Your task to perform on an android device: In the Medito app, click on mindfulness and listen to an introduction to mindfulness by Steven as a narrator for a 10-minute session of meditation.
Image 0: 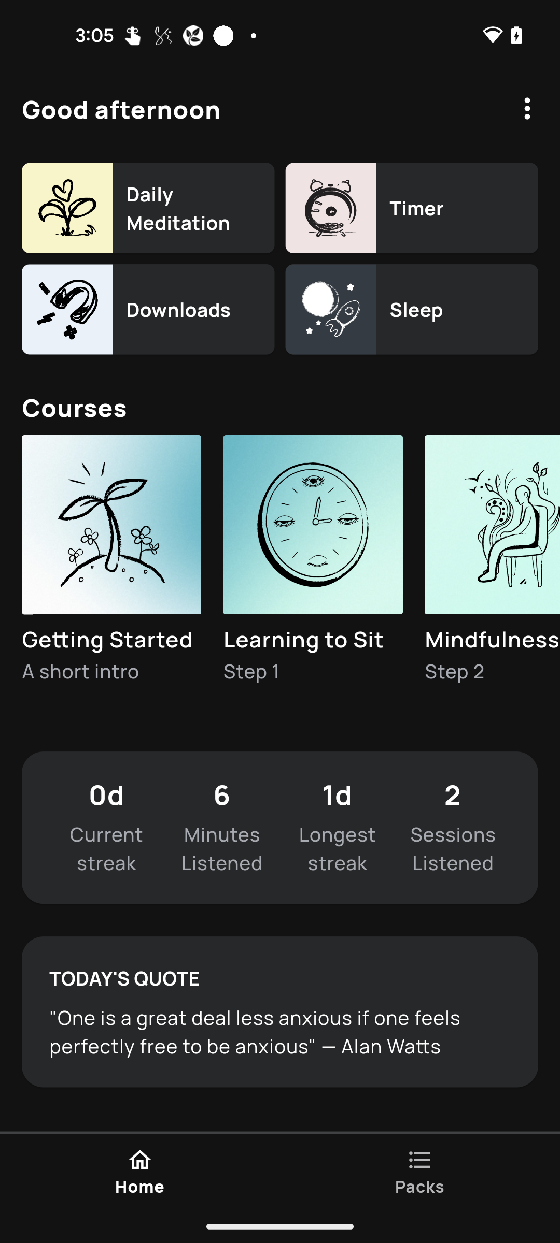
Click on the mindfulness icon at the middle of screen.
Step 0: click (492, 560)
Image 1: 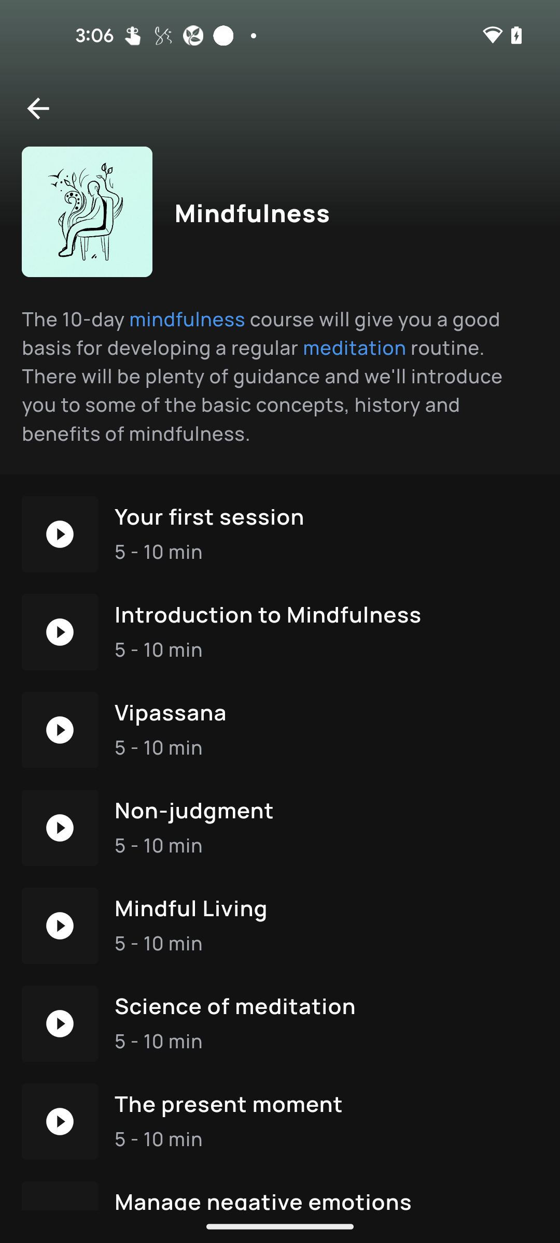
Click on the Introduction to mindfulness.
Step 1: click (280, 632)
Image 2: 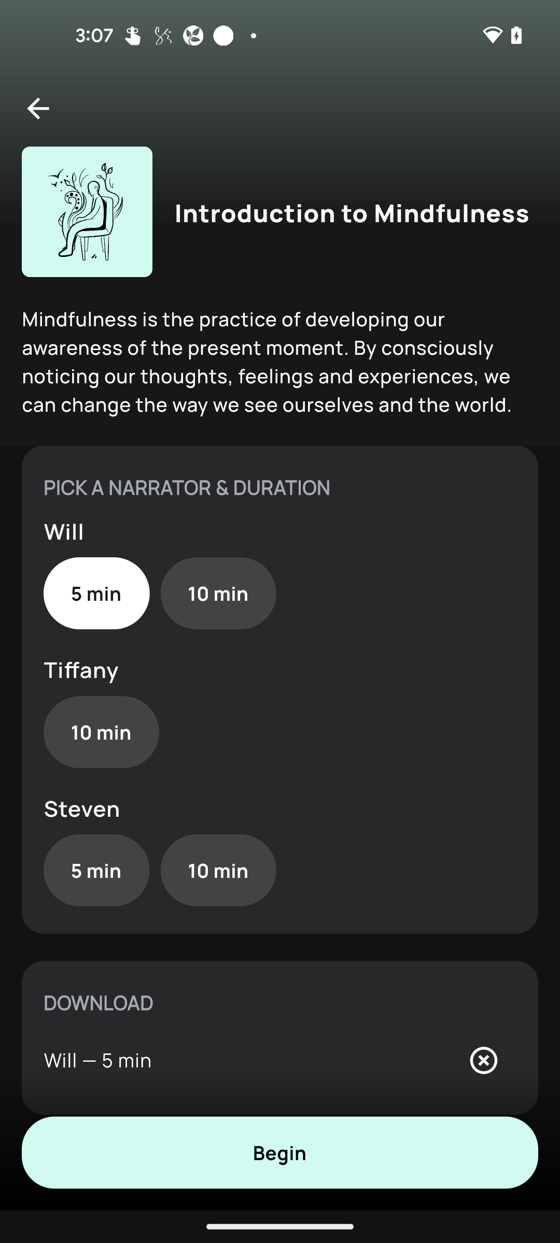
Click on the Steven as a narrator for a 10 minute session of meditation.
Step 2: click (218, 870)
Image 3: 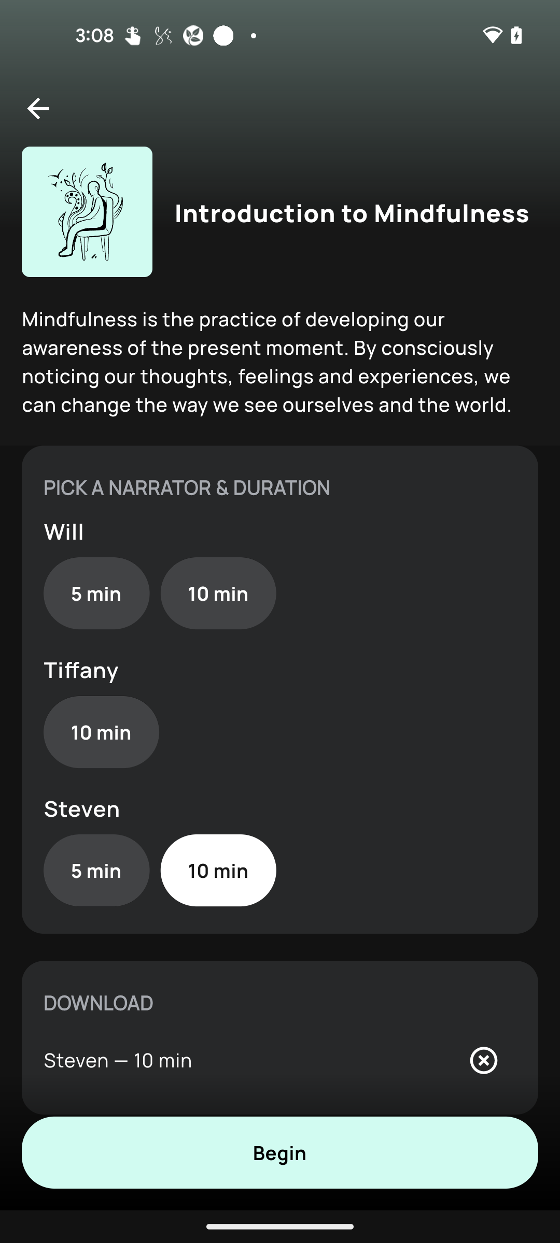
Click on begin to start the session.
Step 3: click (280, 1152)